Your task to perform on an android device: Increase the timer by 5 minutes in the clock app
Image 0: 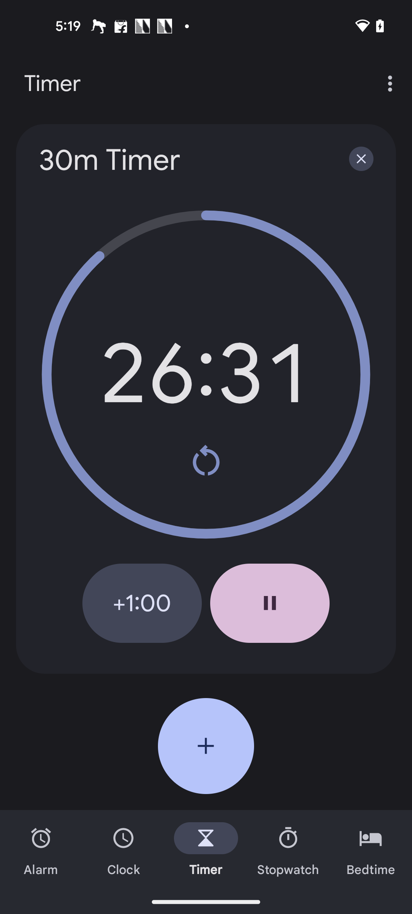
Click on the +1:00 button for the five times
Step 0: click (142, 603)
Image 1: 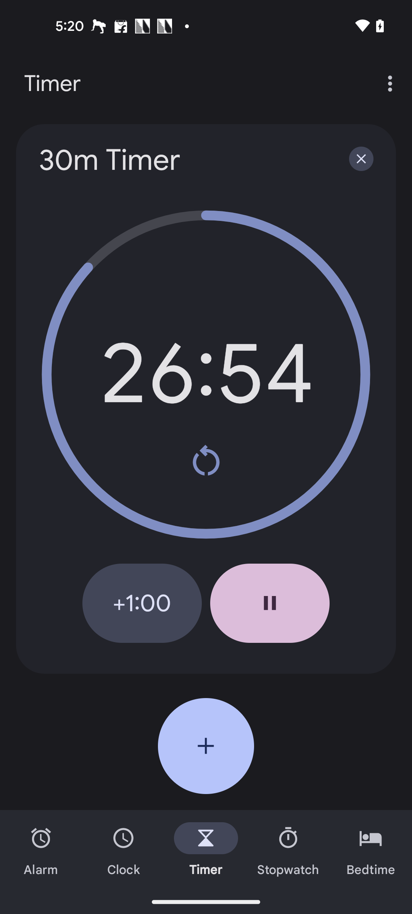
Click on the +1:00 button for the five times
Step 1: click (142, 603)
Image 3: 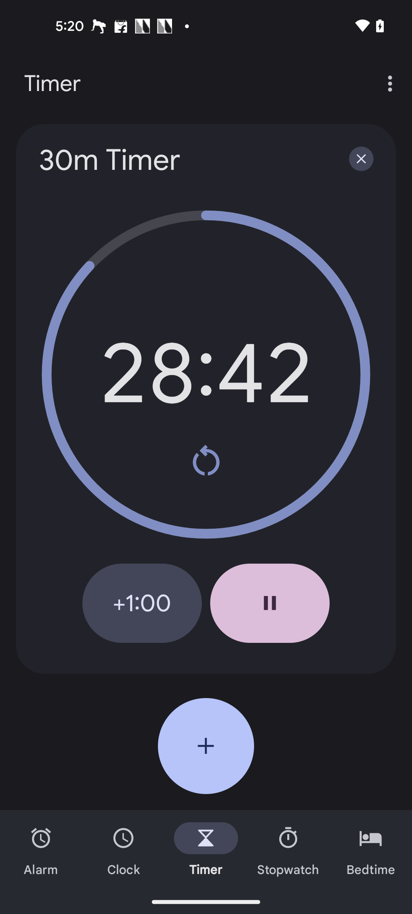
Click on the +1:00 button for the five times
Step 3: click (142, 603)
Image 4: 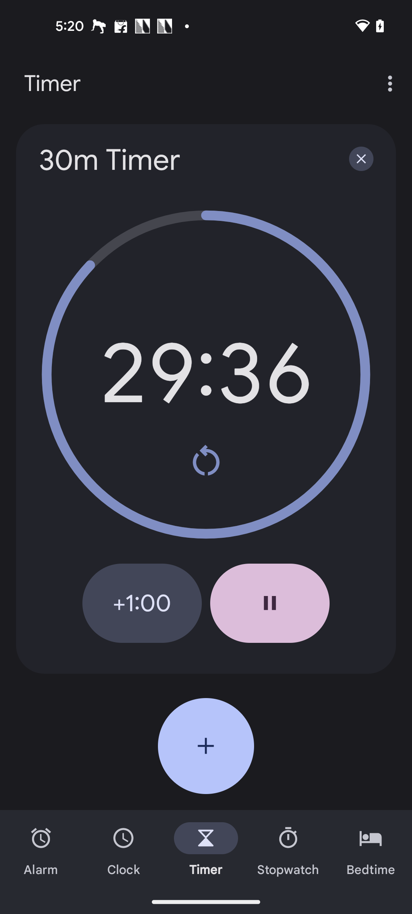
Click on the +1:00 button for the five times
Step 4: click (142, 603)